Your task to perform on an android device: Open the Easy Timezones app and then view the Chicago time zone
Image 0: 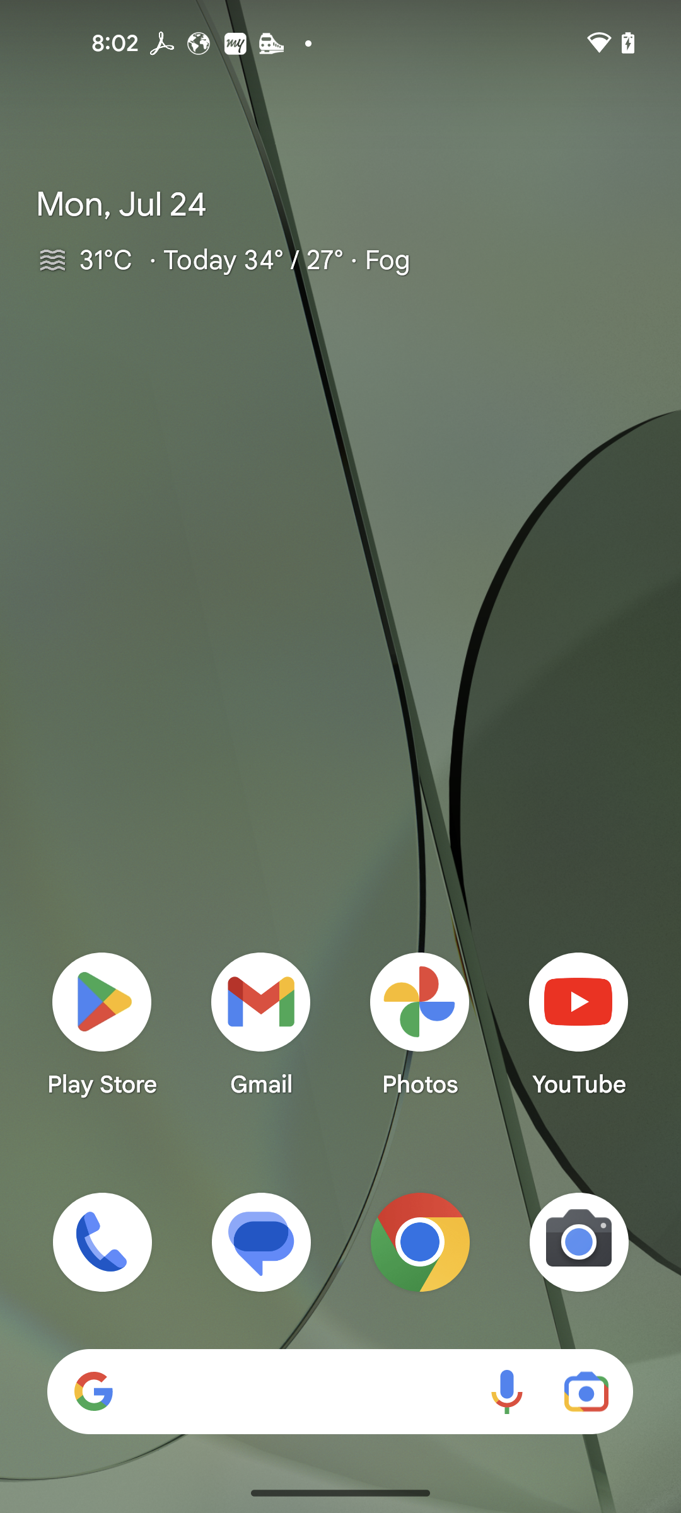
Open the Easy Timezones app
Step 0: open app "Easy Timezones"
Image 1: 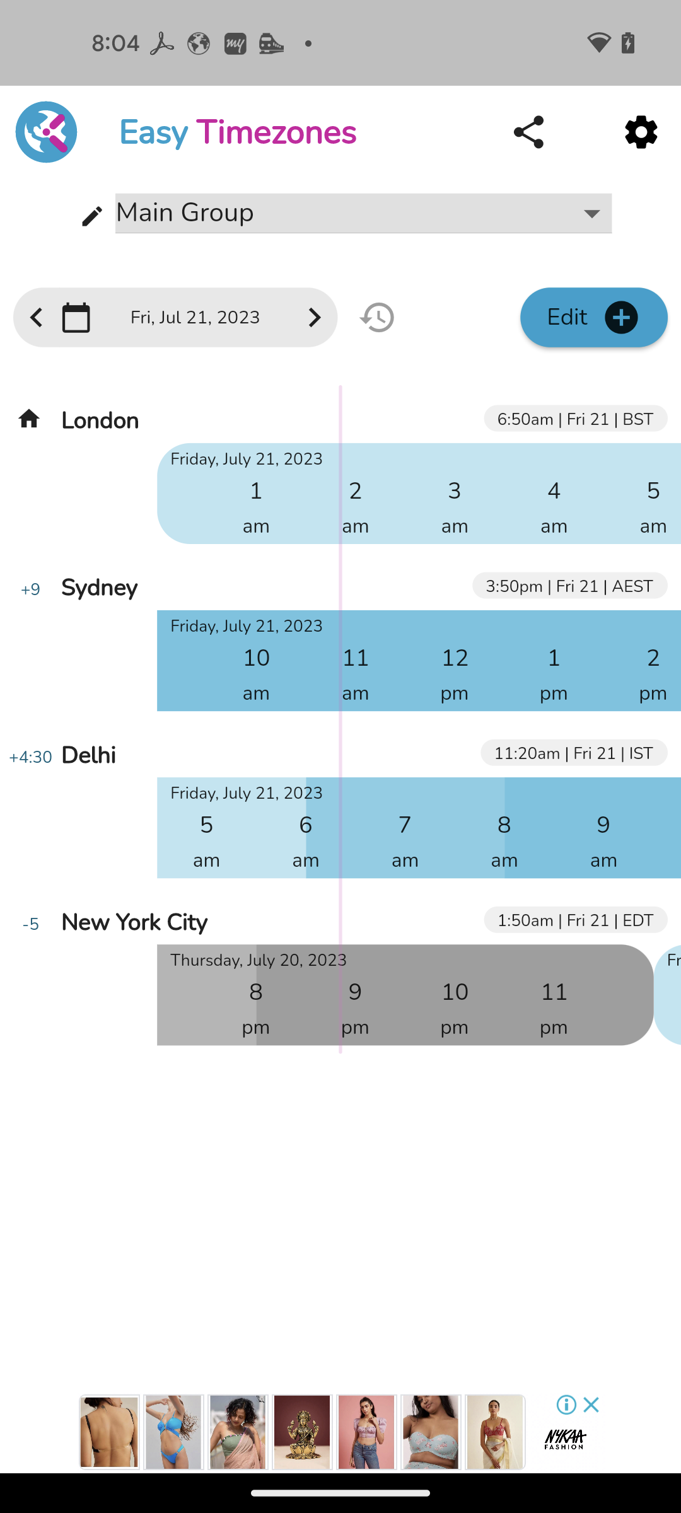
click on edit option
Step 1: click (593, 318)
Image 2: 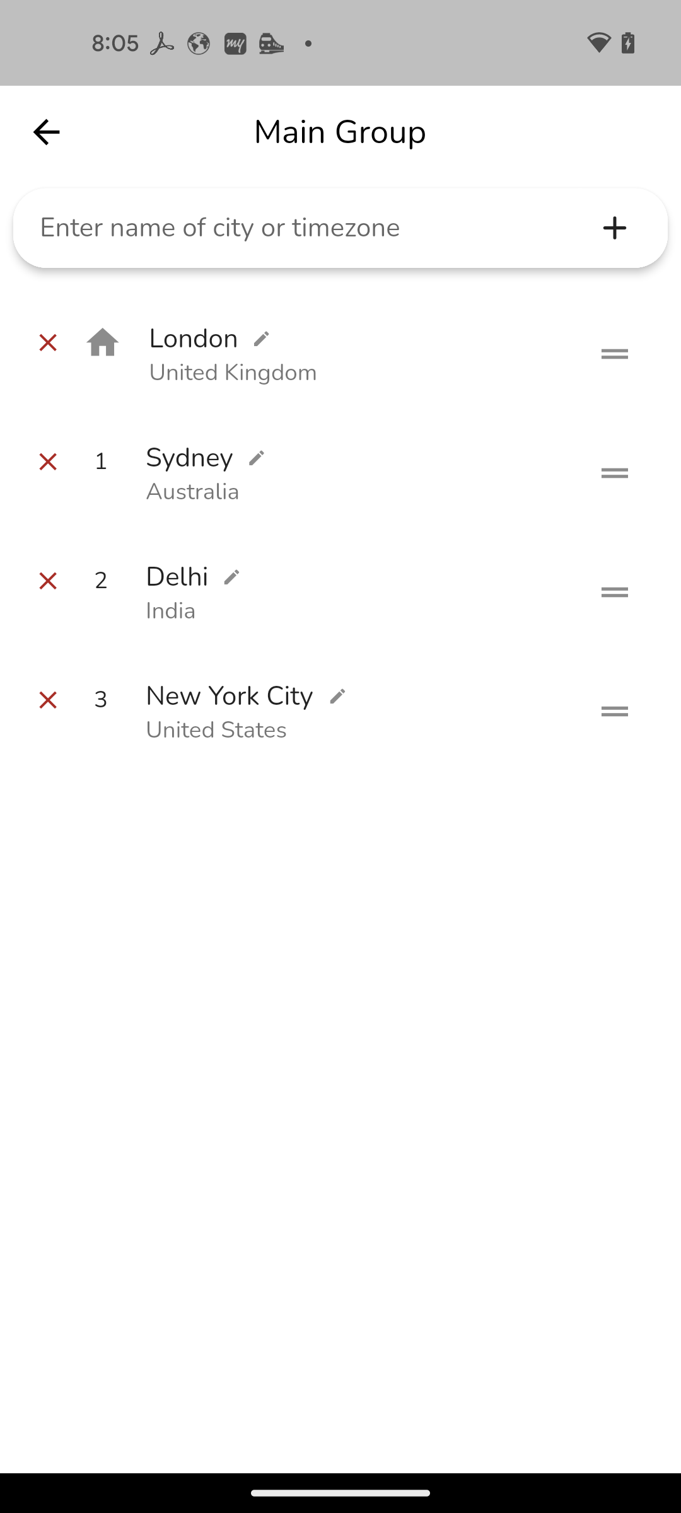
click on enter name of city
Step 2: click (220, 228)
Image 3: 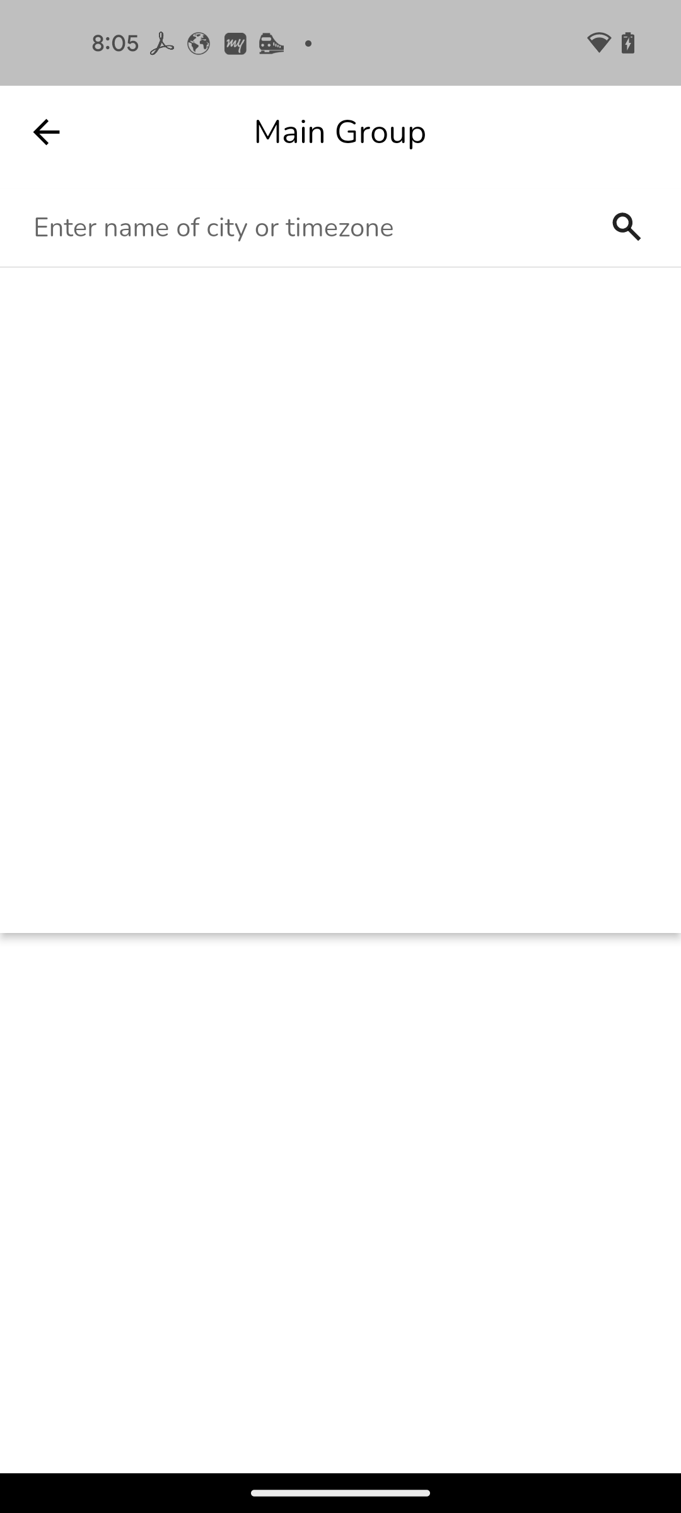
enter chicago time zone
Step 3: type "chicago"
Image 4: 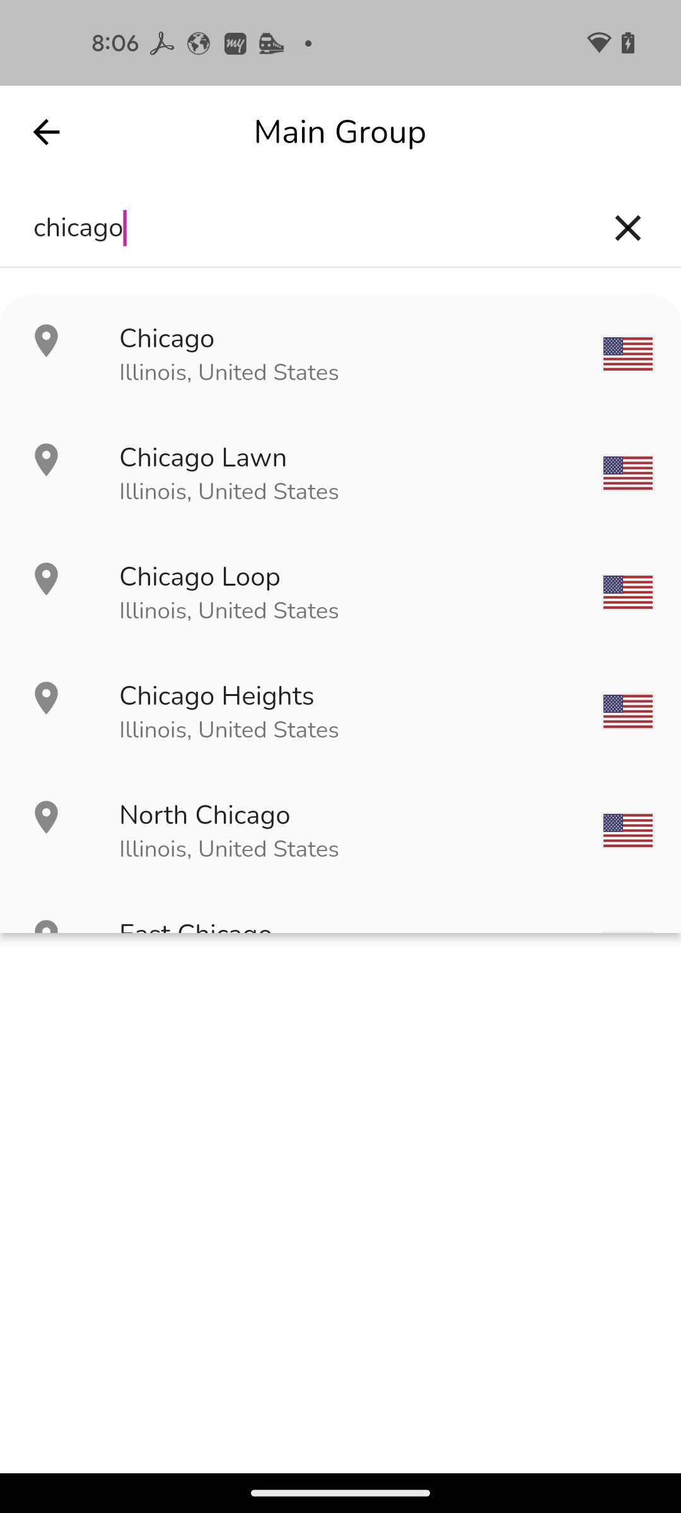
select first search result
Step 4: click (340, 354)
Image 5: 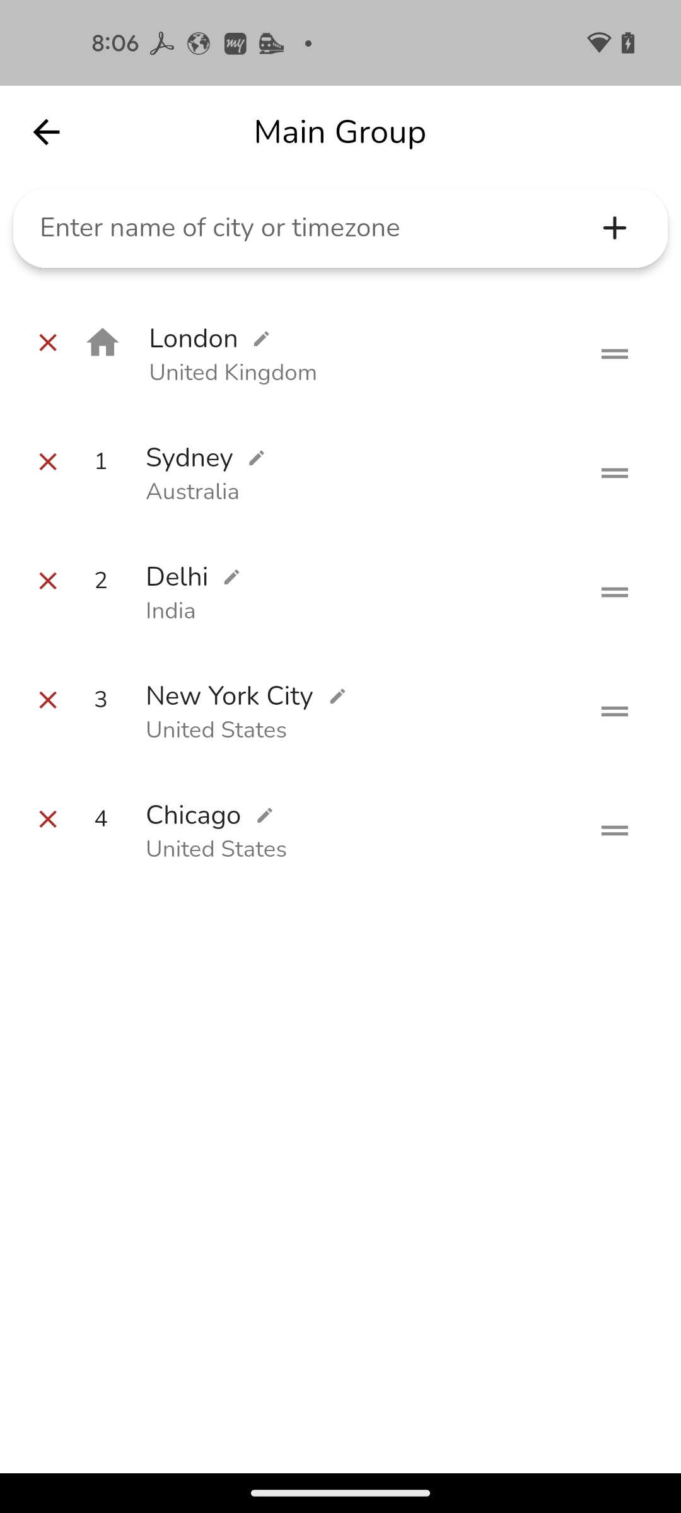
go back to home page
Step 5: press back button